Your task to perform on an android device: I want to keep track of my everyday activities and workouts. Create a Google Fit account with the aim of 5000 steps and 20 heart points, a weight of 160.9 lbs, and a height of 5"7".
Image 0: 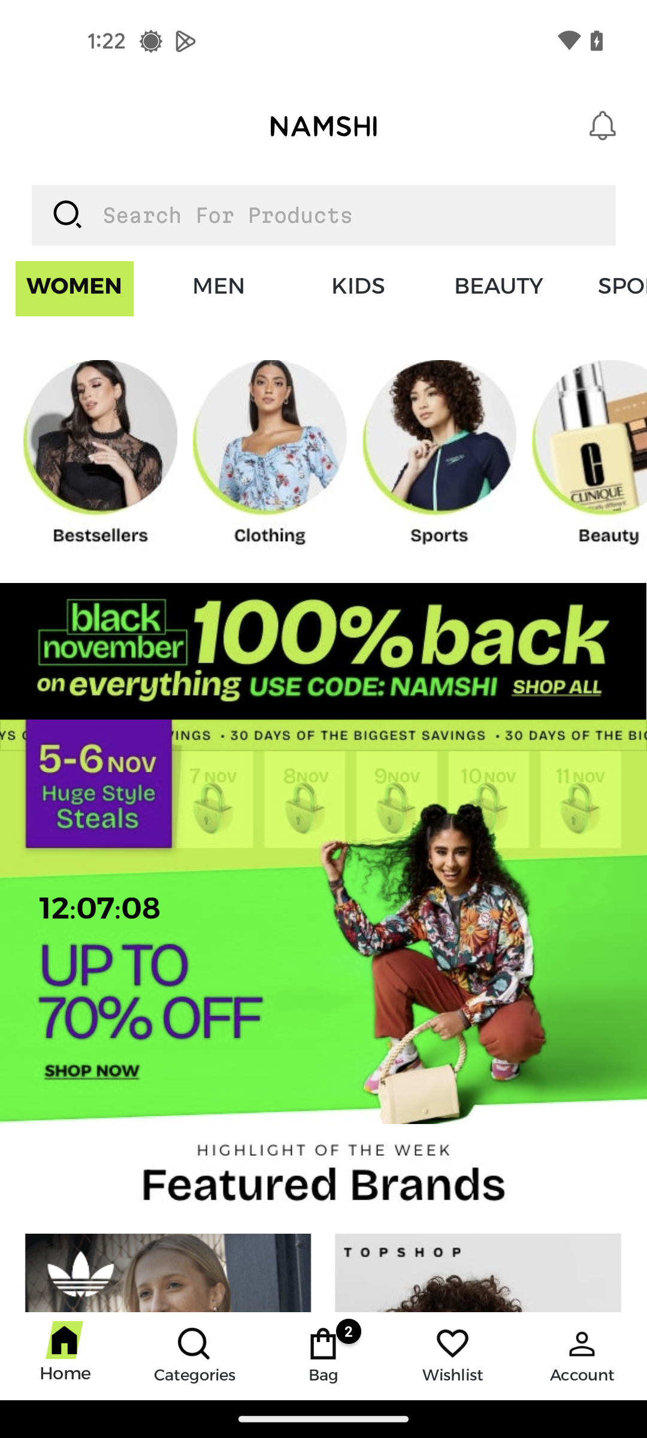
Open the Fit app
Step 0: open app "Fit"
Image 1: 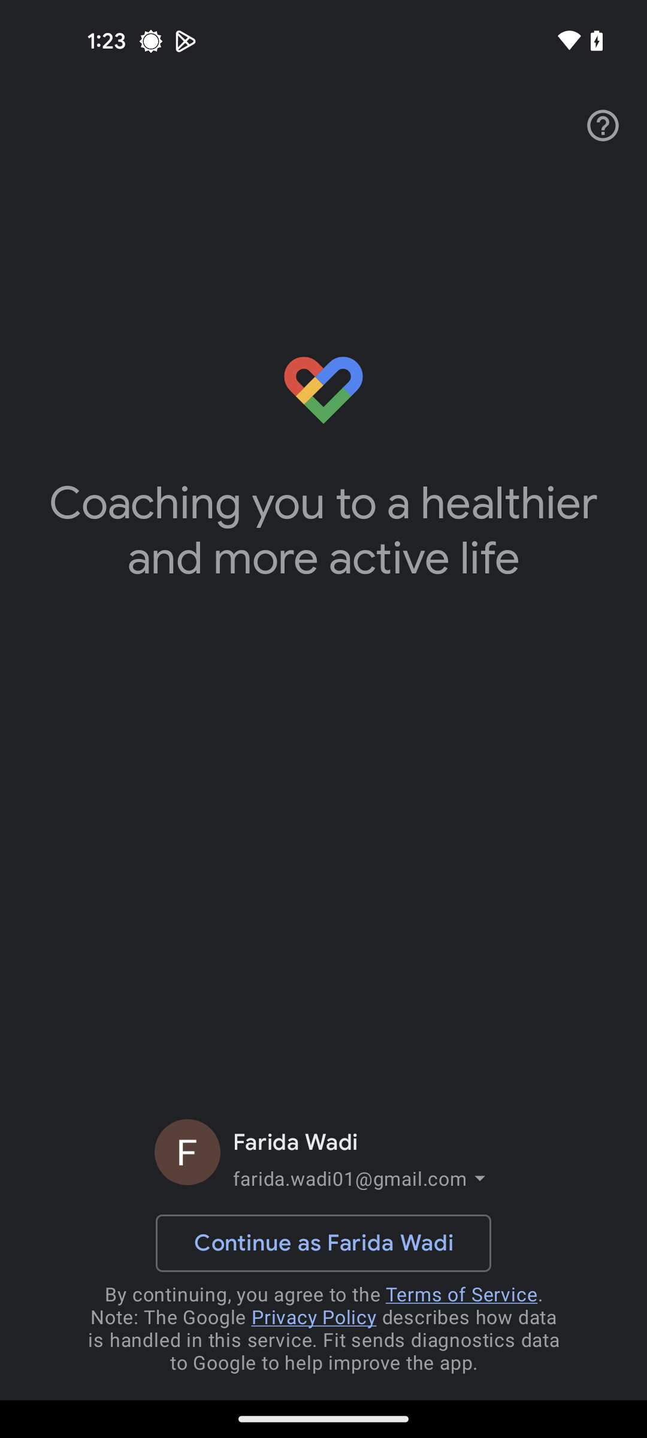
Click on the Continue as Farida Wadi
Step 1: click (323, 1243)
Image 2: 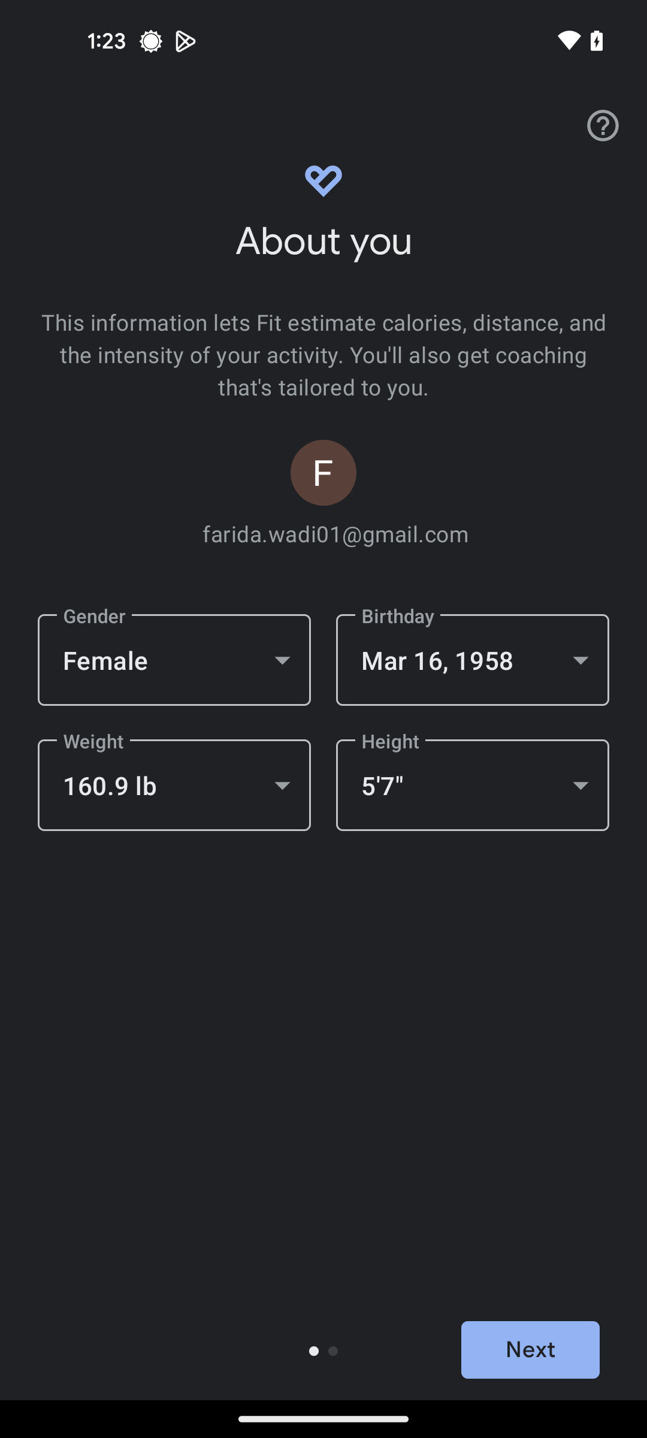
Click on the Next button
Step 2: click (530, 1349)
Image 3: 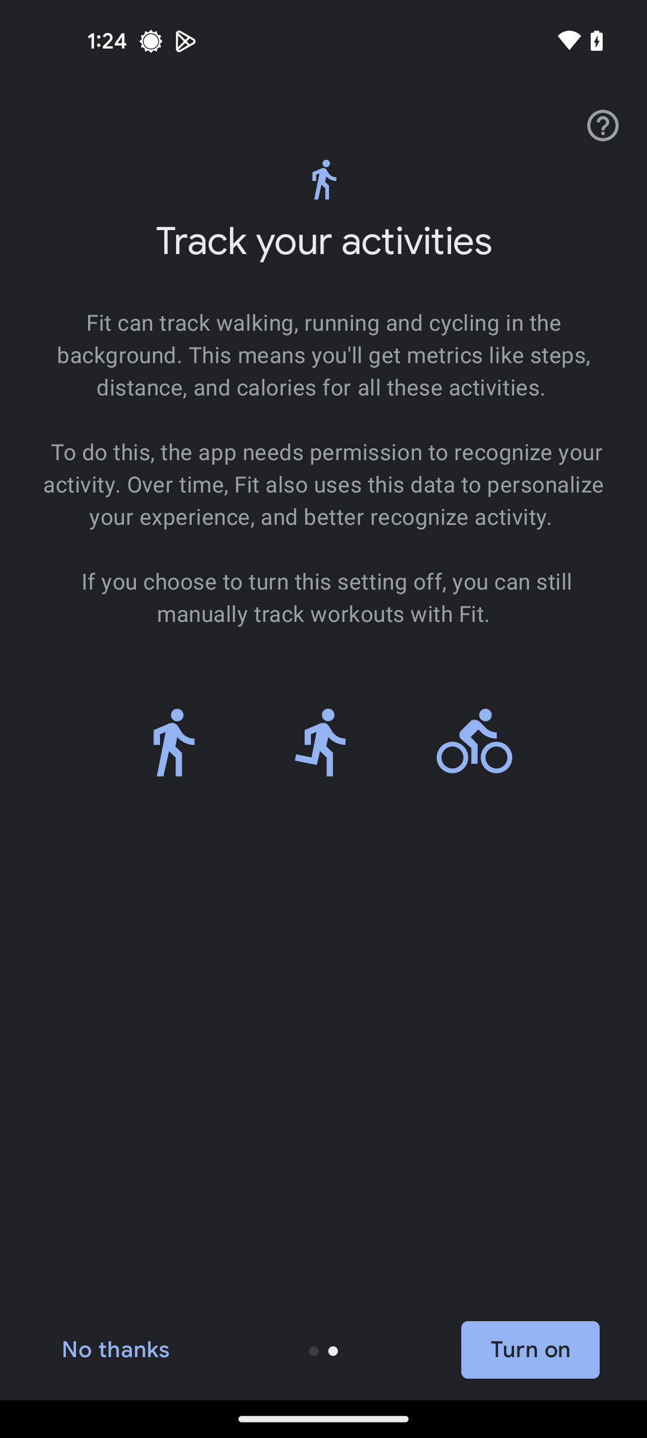
Click on Turn on button
Step 3: click (530, 1349)
Image 4: 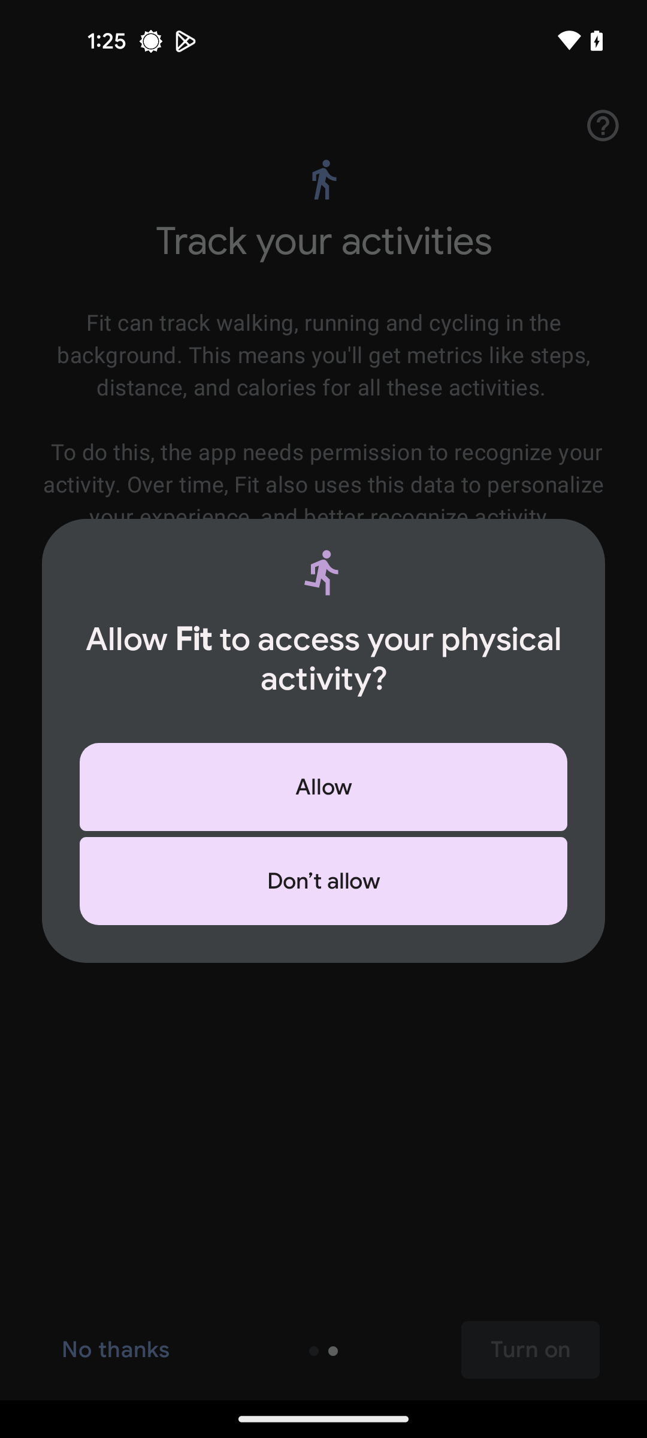
Click on the Allow button
Step 4: click (323, 787)
Image 5: 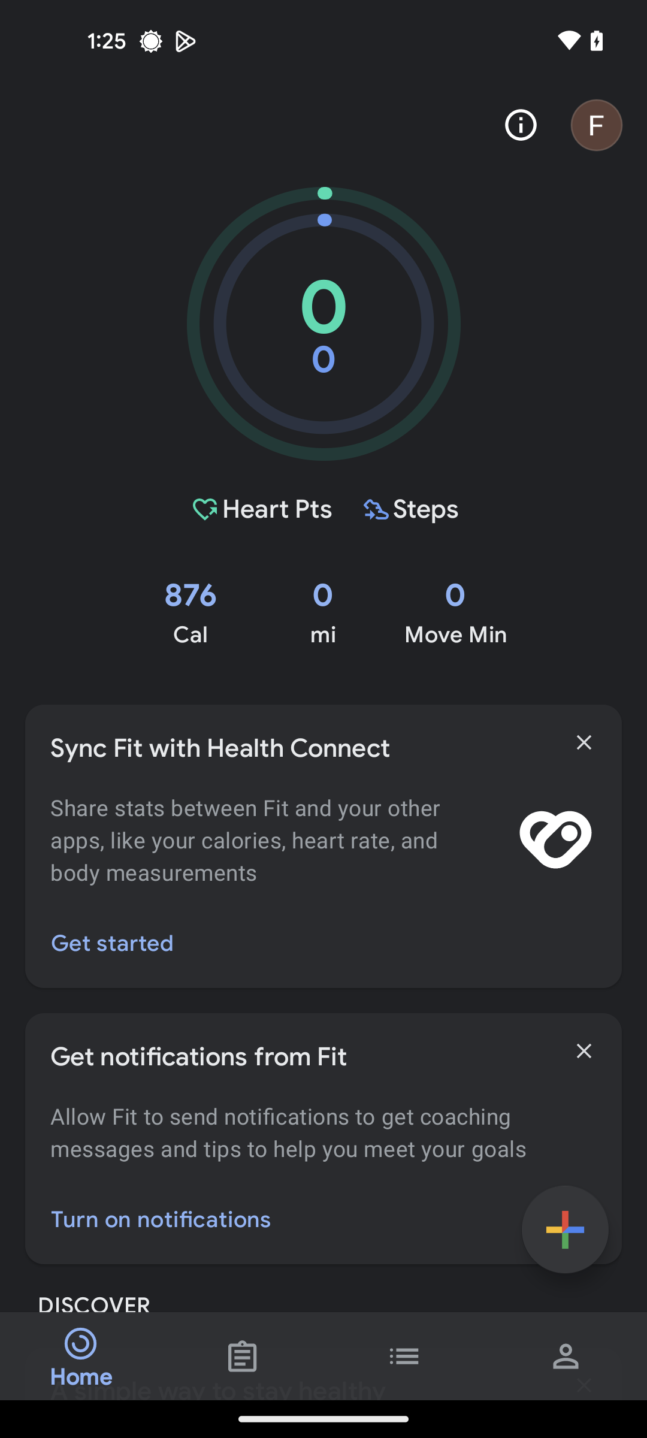
Go to the Settings icon at the bottom right corner of the screen
Step 5: click (584, 1373)